Your task to perform on an android device: In order to determine how to get there from Kayak, I'd like to discover more about Lotte Hotel Seattle travel information.
Image 0: 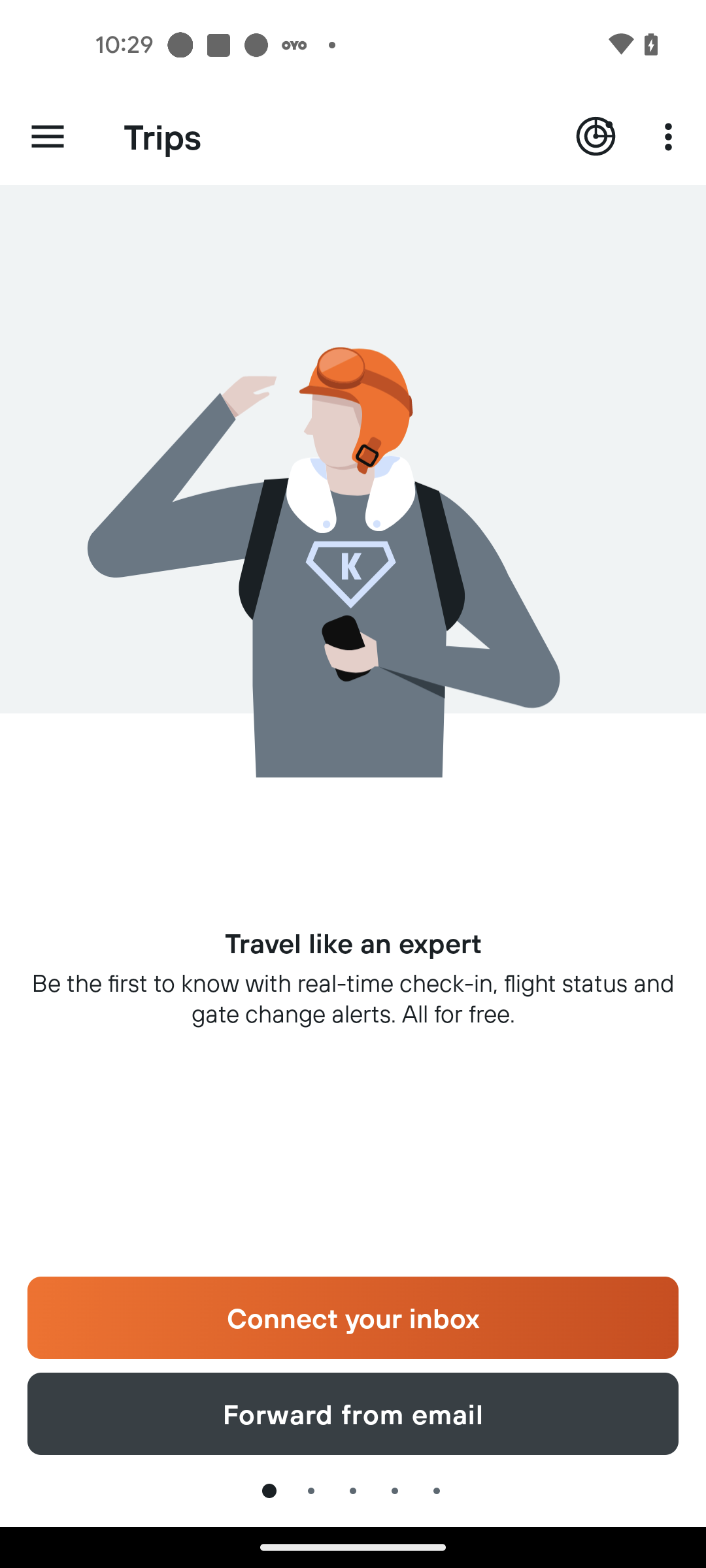
Go back to the previous page
Step 0: press back button
Image 1: 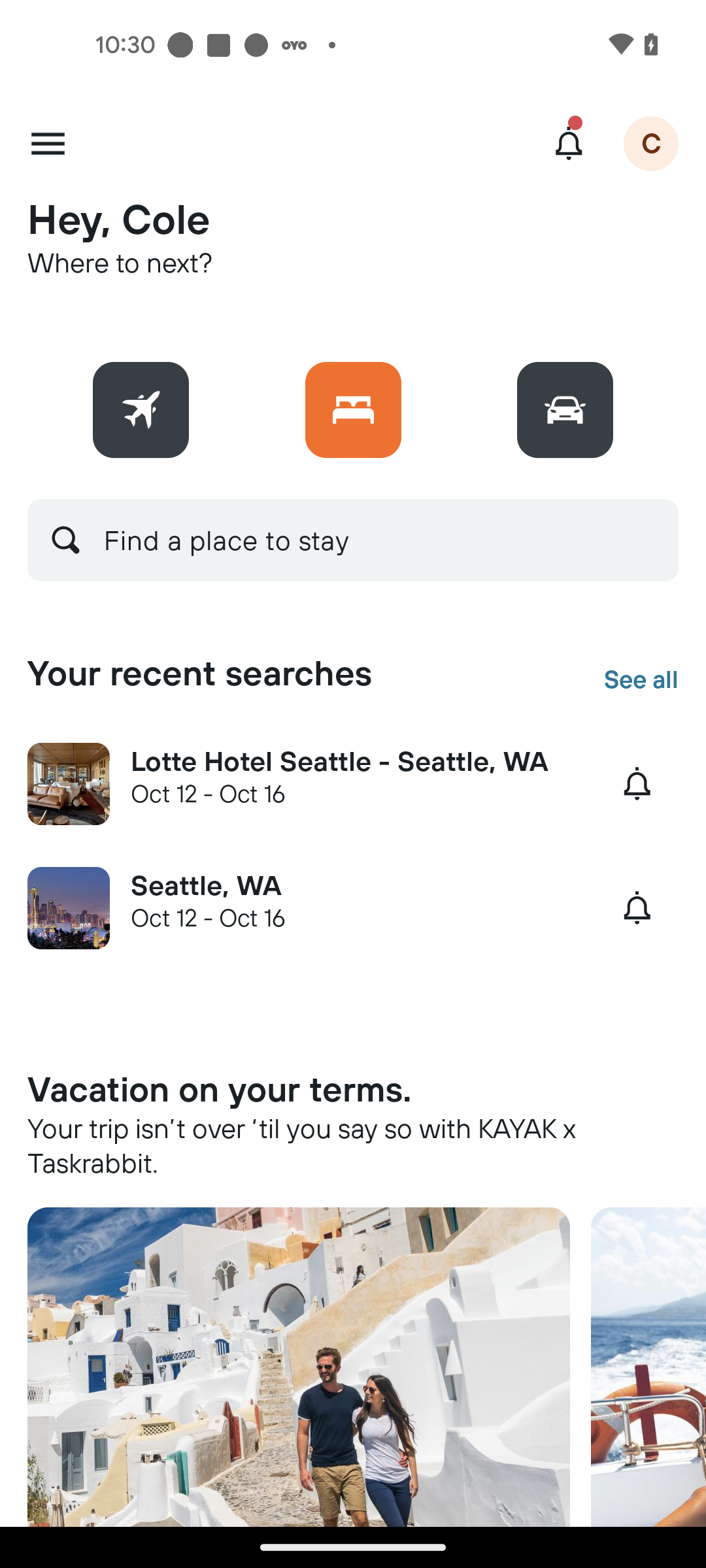
Click on the Lotte Hotel Seattle under Your recent searches
Step 1: click (363, 760)
Image 2: 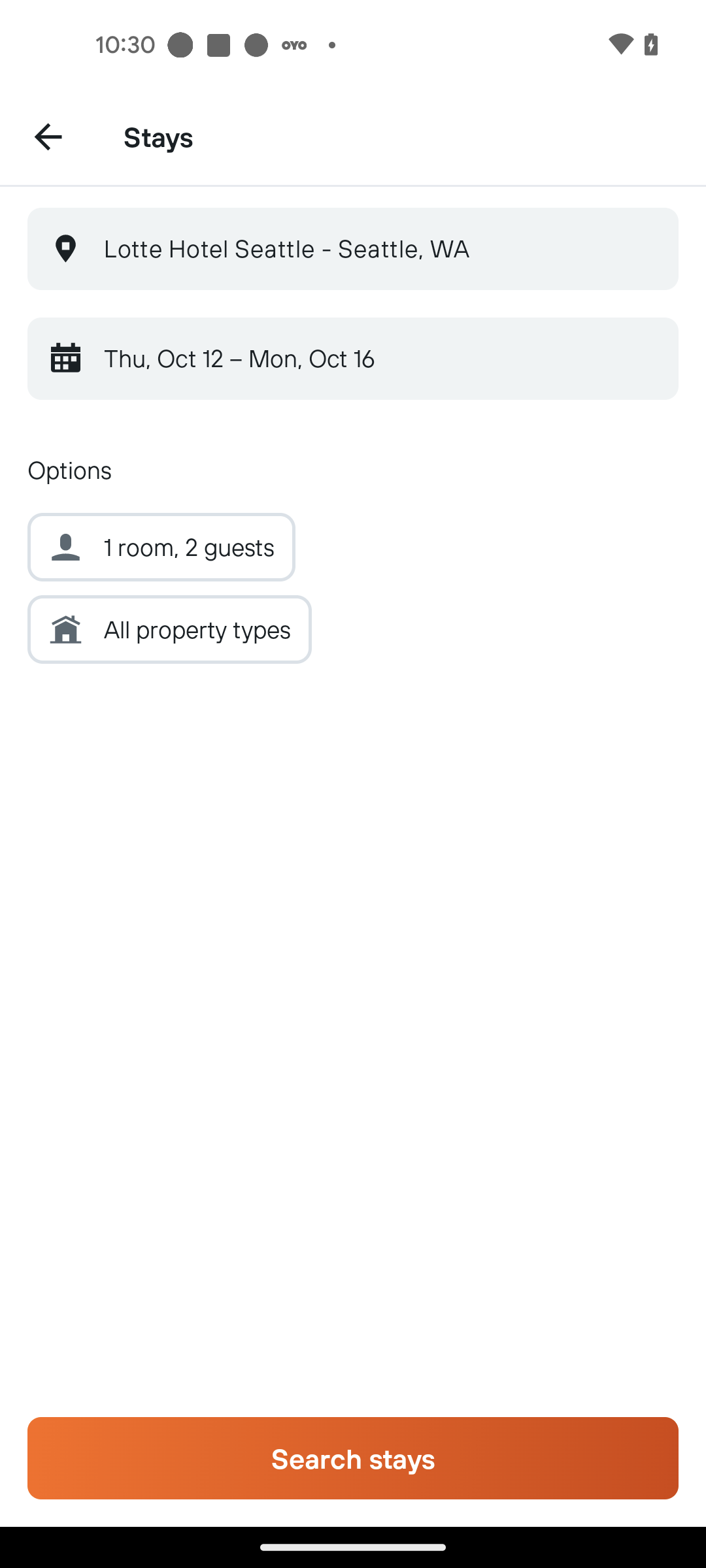
Click on the search stays button at the bottom of the screen
Step 2: click (353, 1458)
Image 3: 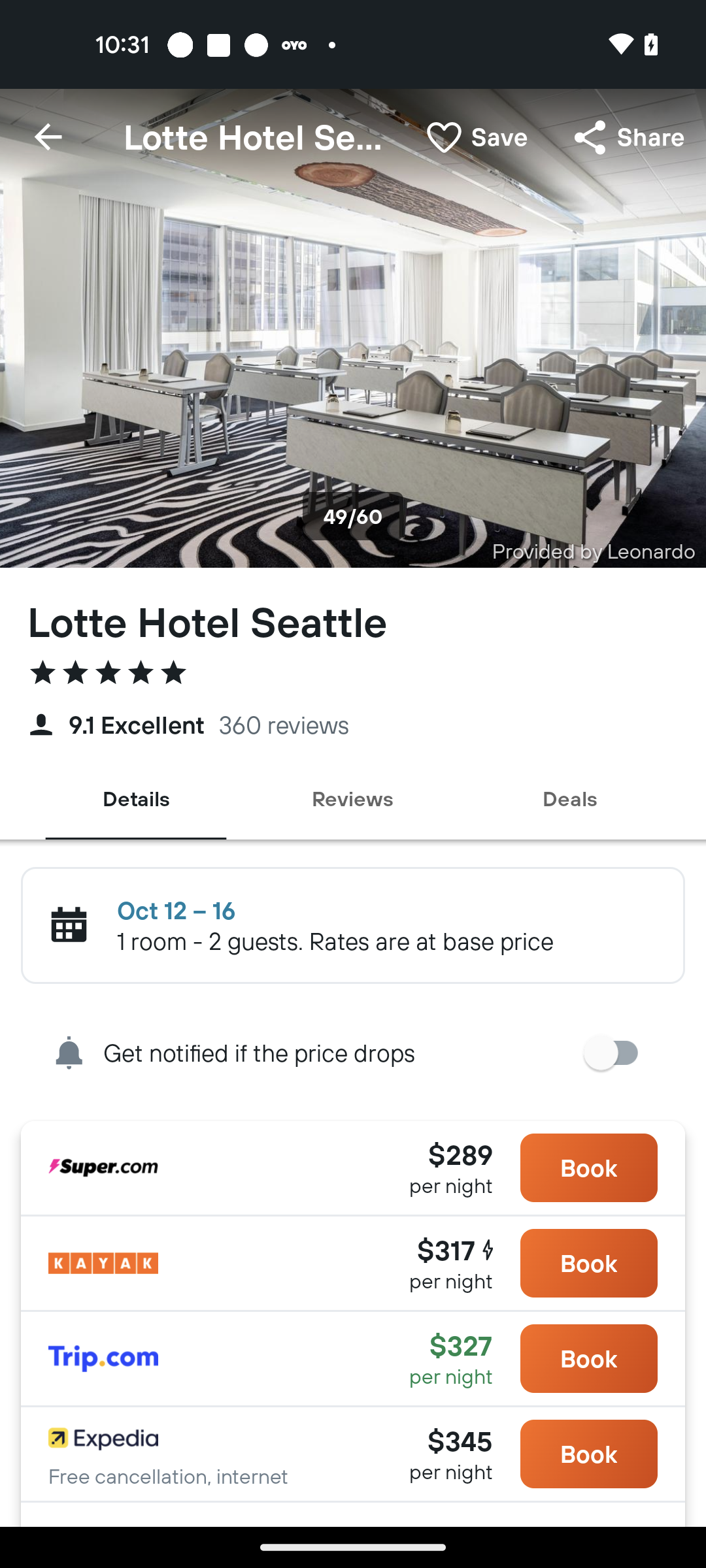
Swipe up to view Get directions option
Step 3: scroll down
Image 4: 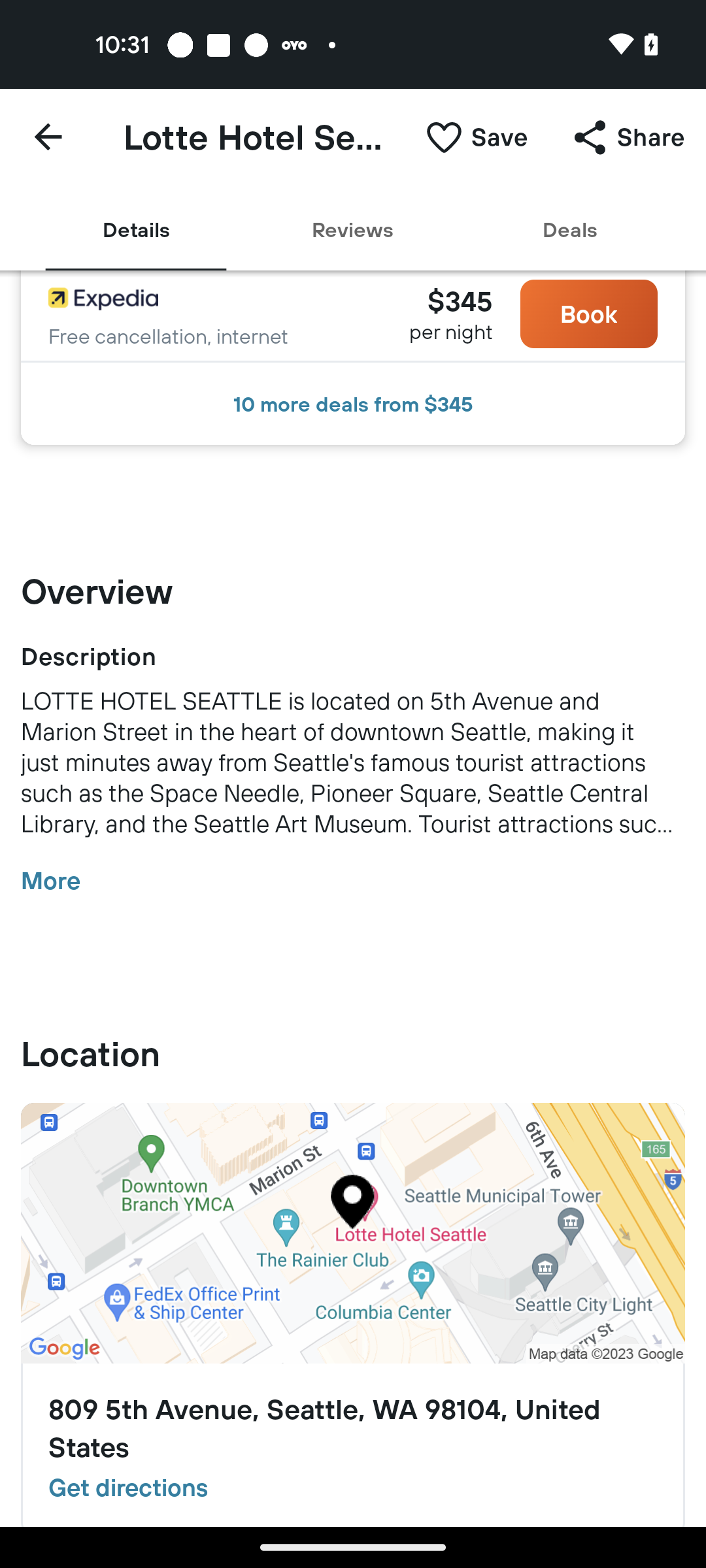
Swipe up to view Get directions option
Step 4: scroll down